Your task to perform on an android device: I will meditate today for 15 minutes so on the Waking Up timer app set the meditation duration at 15 minutes and start the meditation.
Image 1: 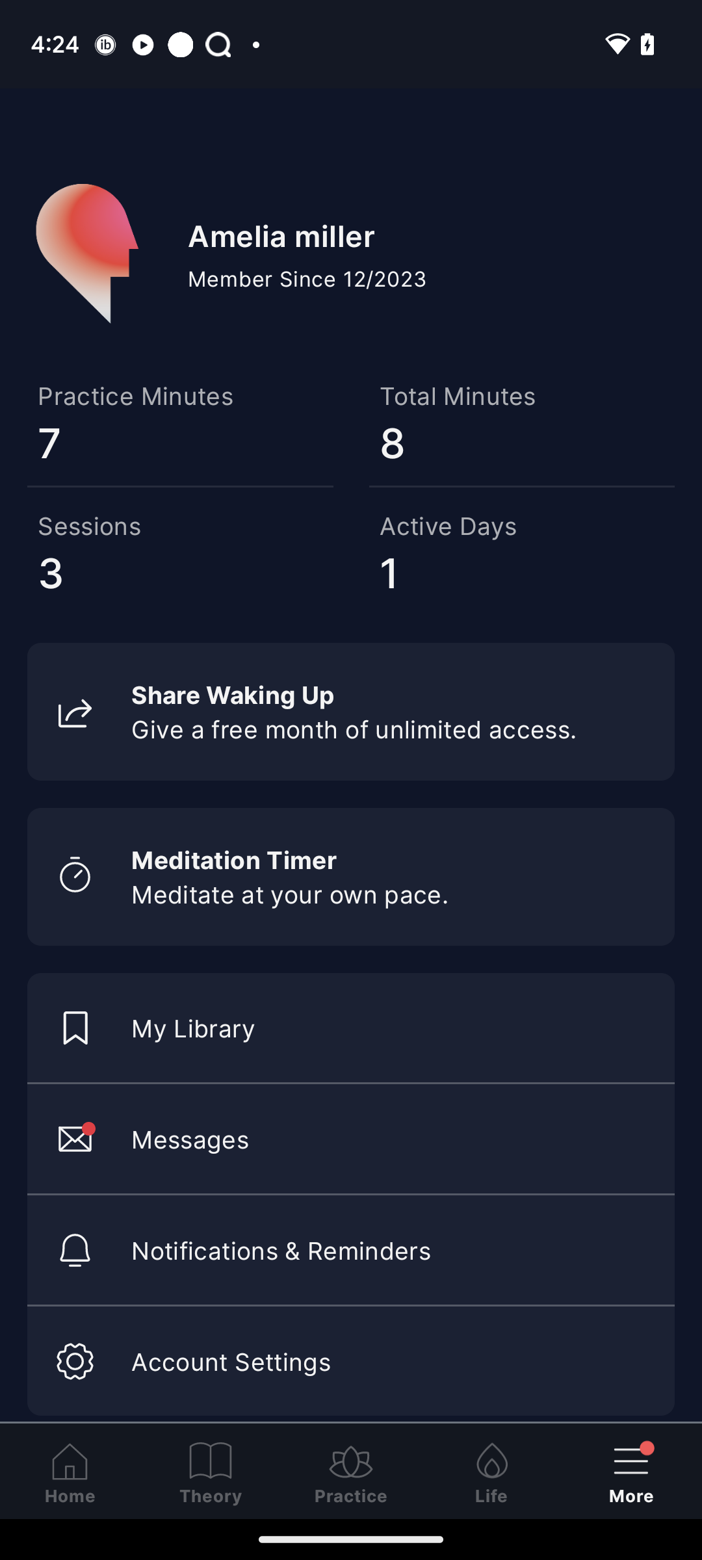
Click on the tab Meditation timer.
Step 1: click (234, 859)
Image 2: 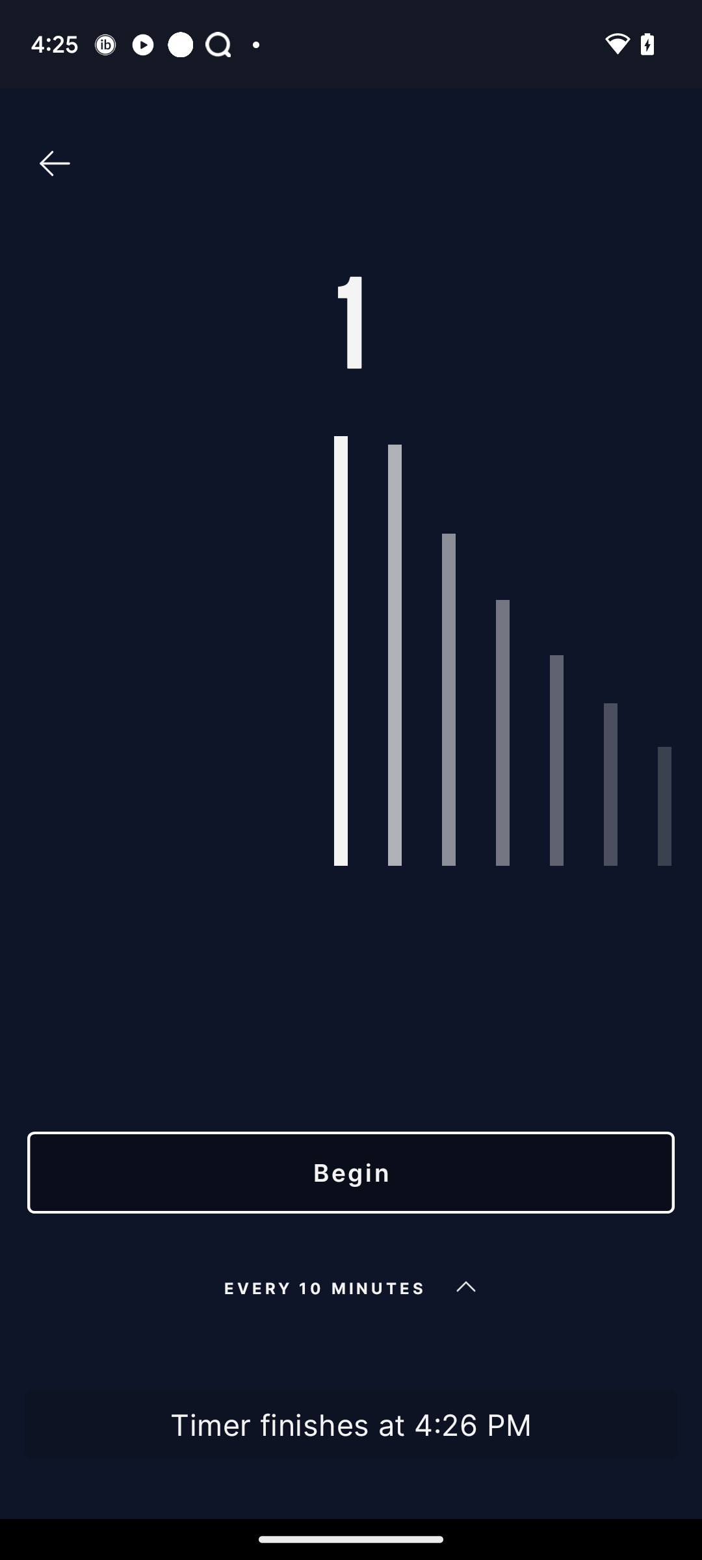
Click on the tab "Begin".
Step 2: click (351, 1172)
Image 4: 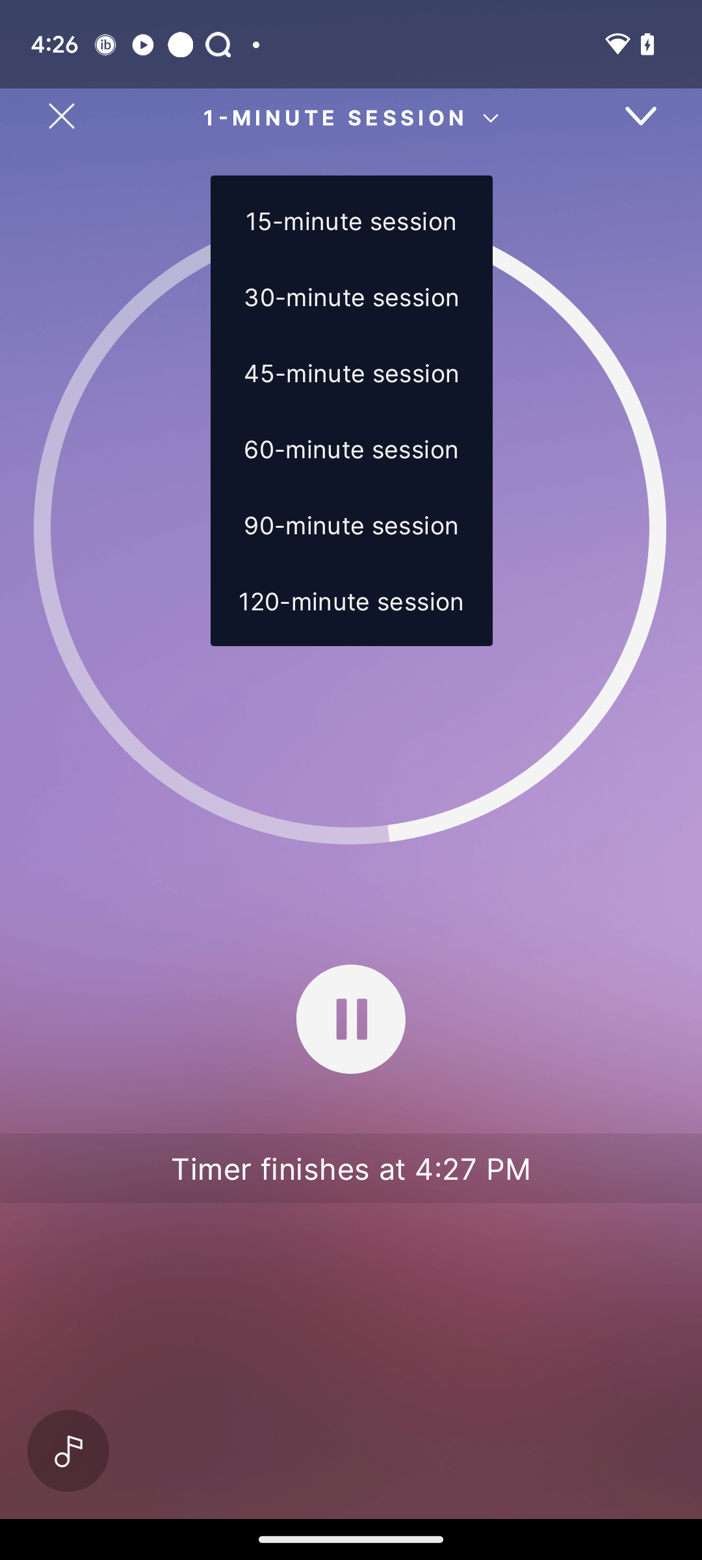
Select the option 15 minute session.
Step 4: click (352, 220)